Your task to perform on an android device: I need to travel to Delaware to meet my sister janet after so long time, so I should look up train schedules from New York City to Delaware on September 15th in the Omio app.
Image 0: 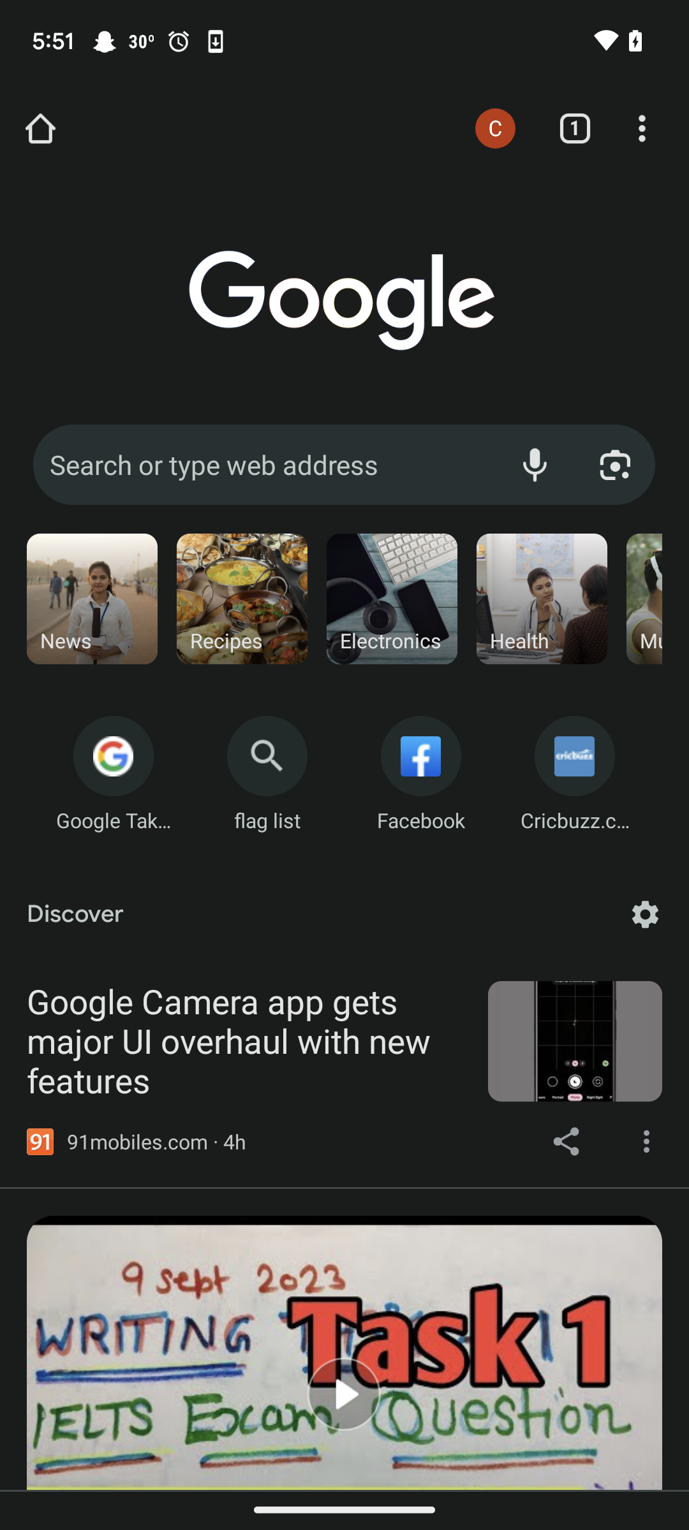
Open the Omio app
Step 0: open app "Omio"
Image 1: 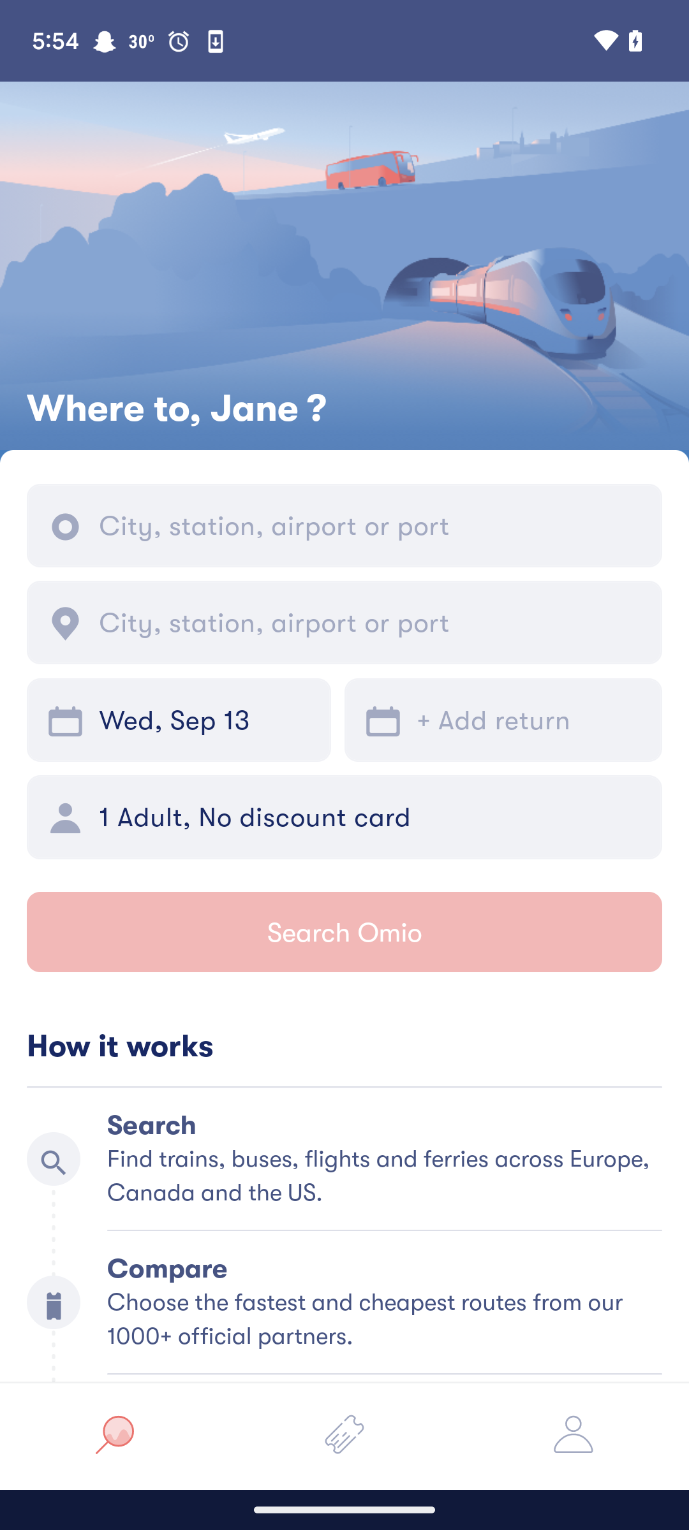
Click on the origin text box
Step 1: click (371, 525)
Image 2: 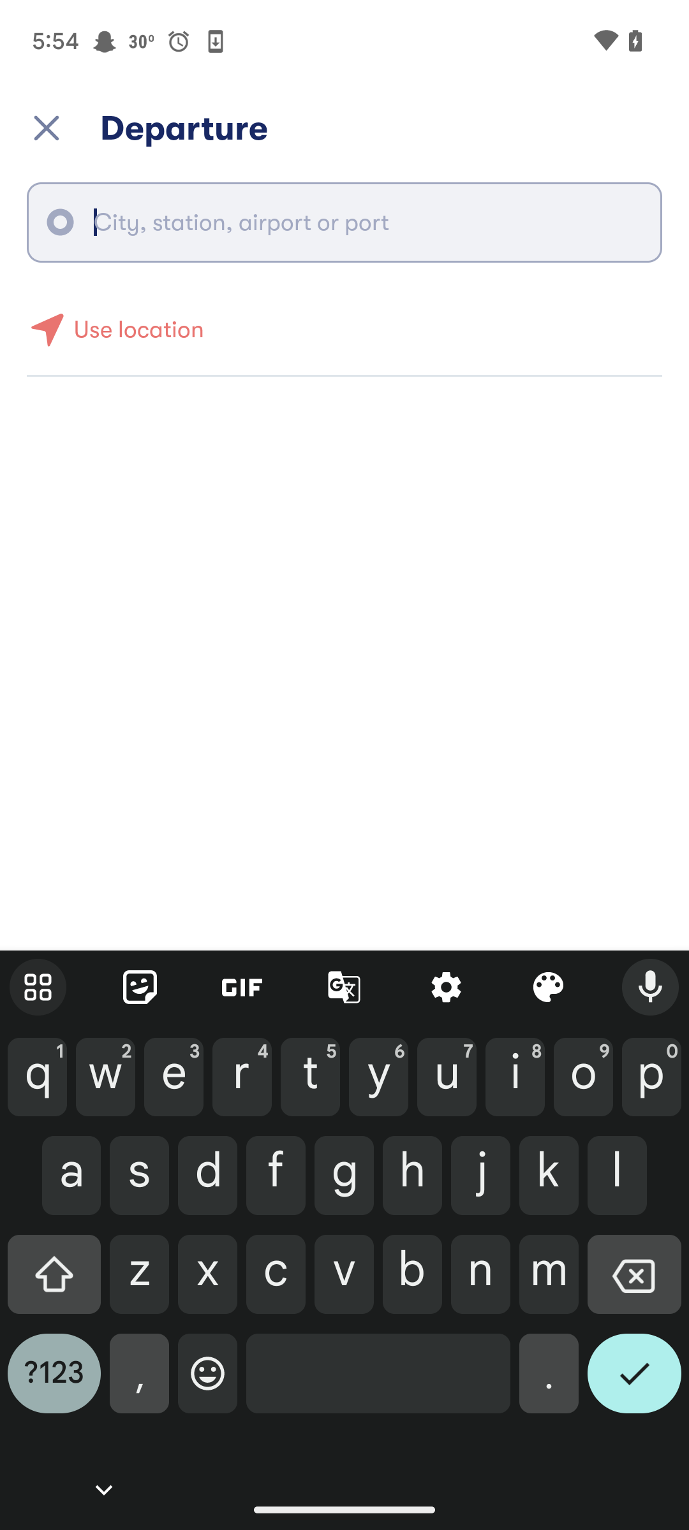
Search for New York
Step 2: type "New York"
Image 3: 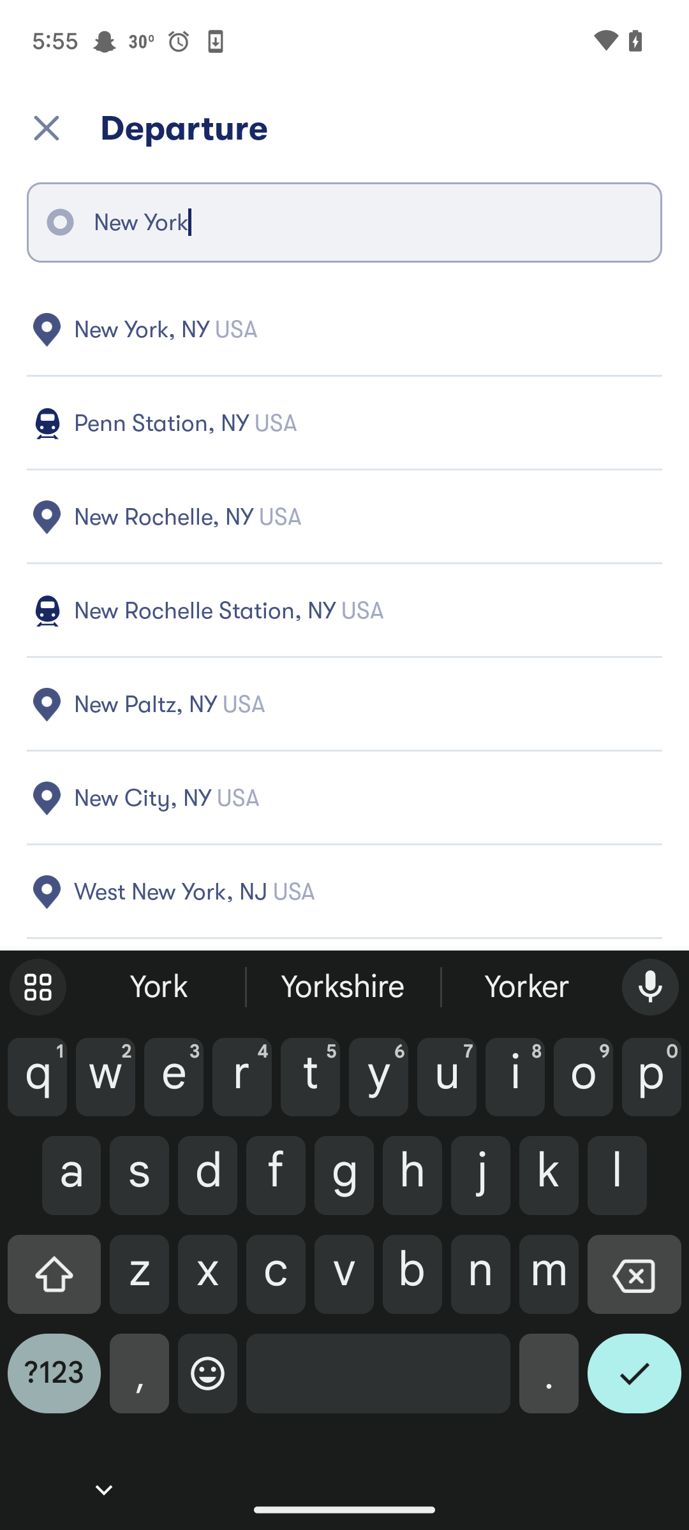
Click on the New York, NY, USA
Step 3: click (364, 329)
Image 4: 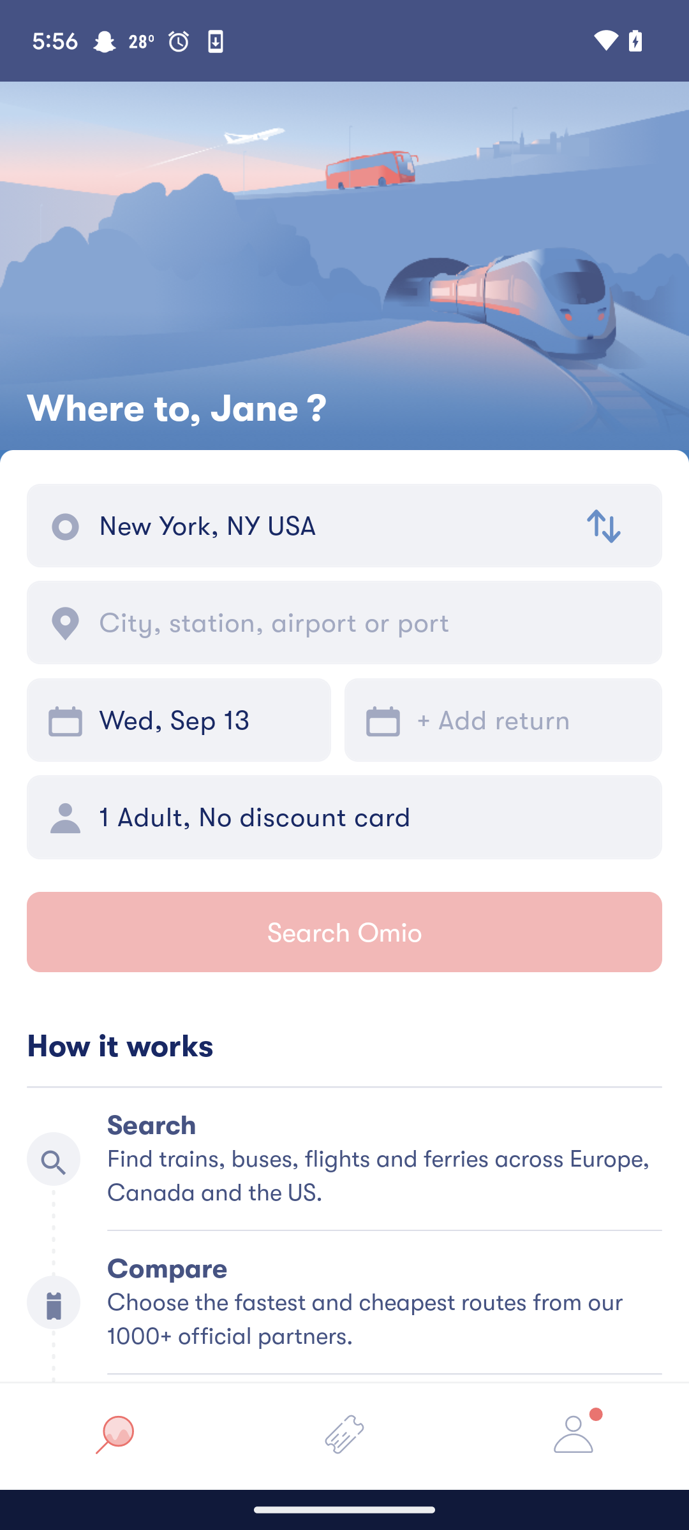
Click on the destination text box
Step 4: click (371, 622)
Image 5: 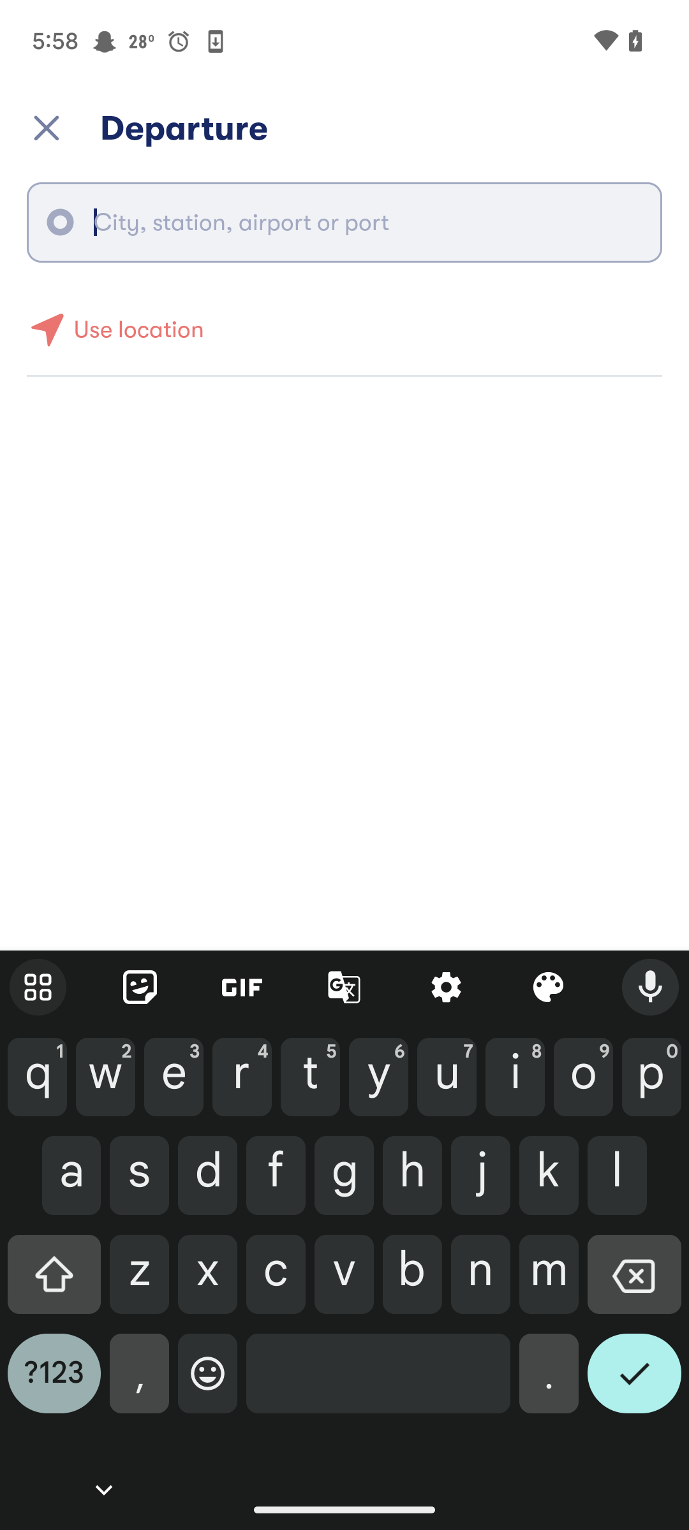
Search for Delaware
Step 5: type "Delaware"
Image 7: 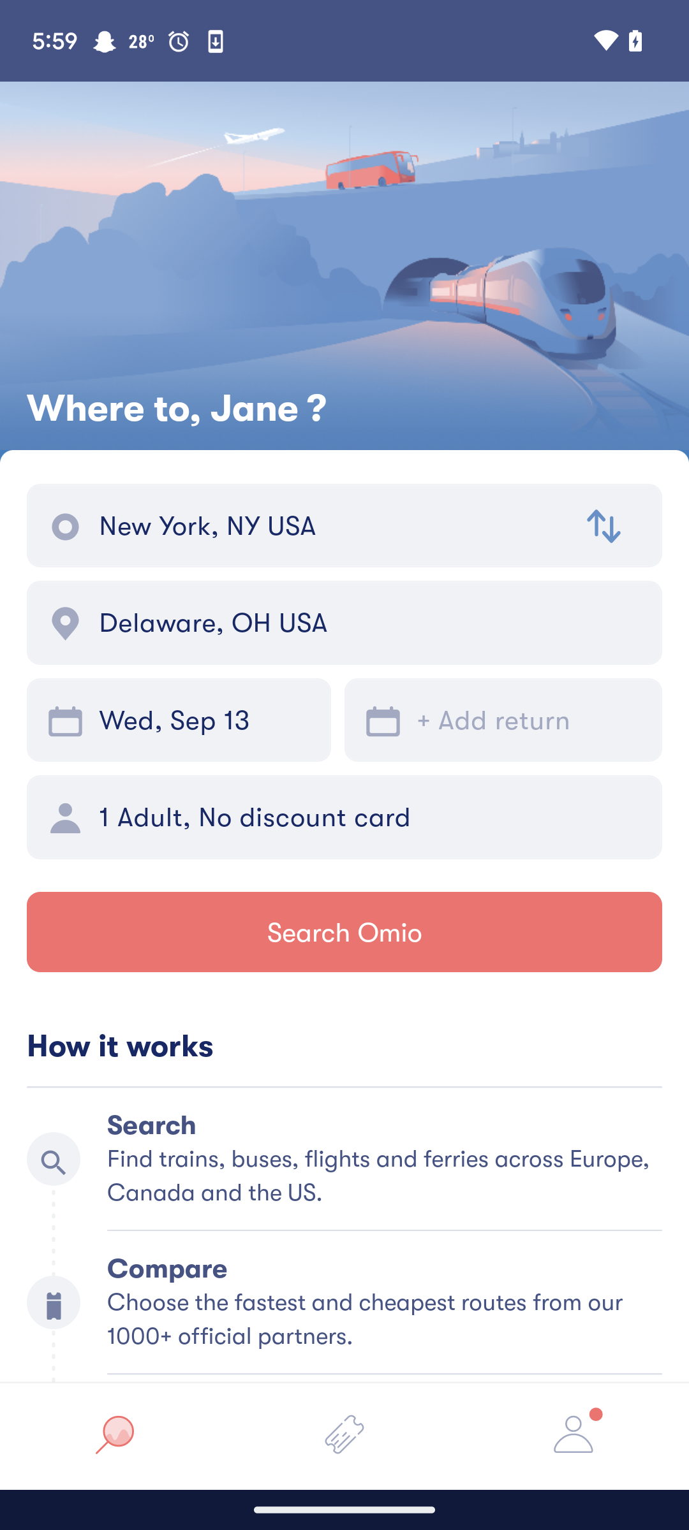
Click on the date section
Step 7: click (205, 720)
Image 8: 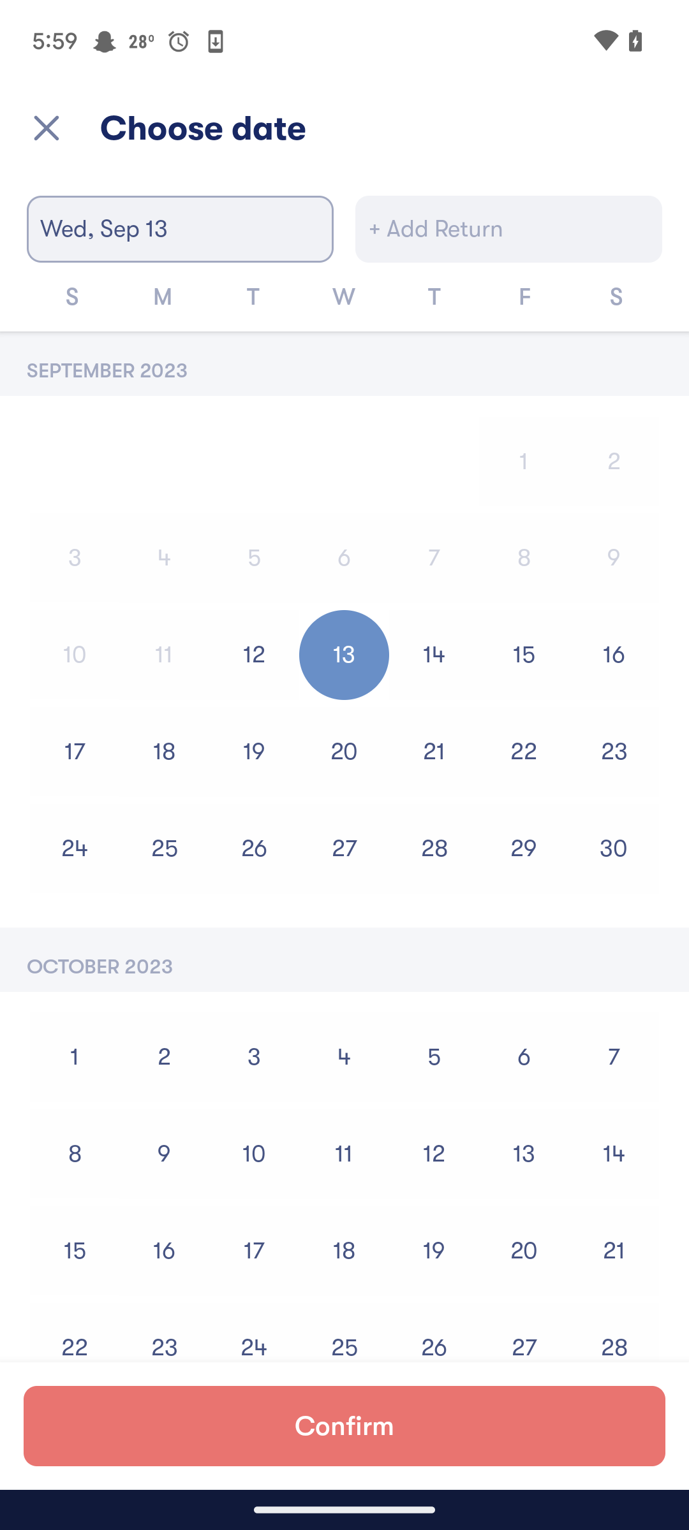
Click on the 15th september
Step 8: click (524, 655)
Image 10: 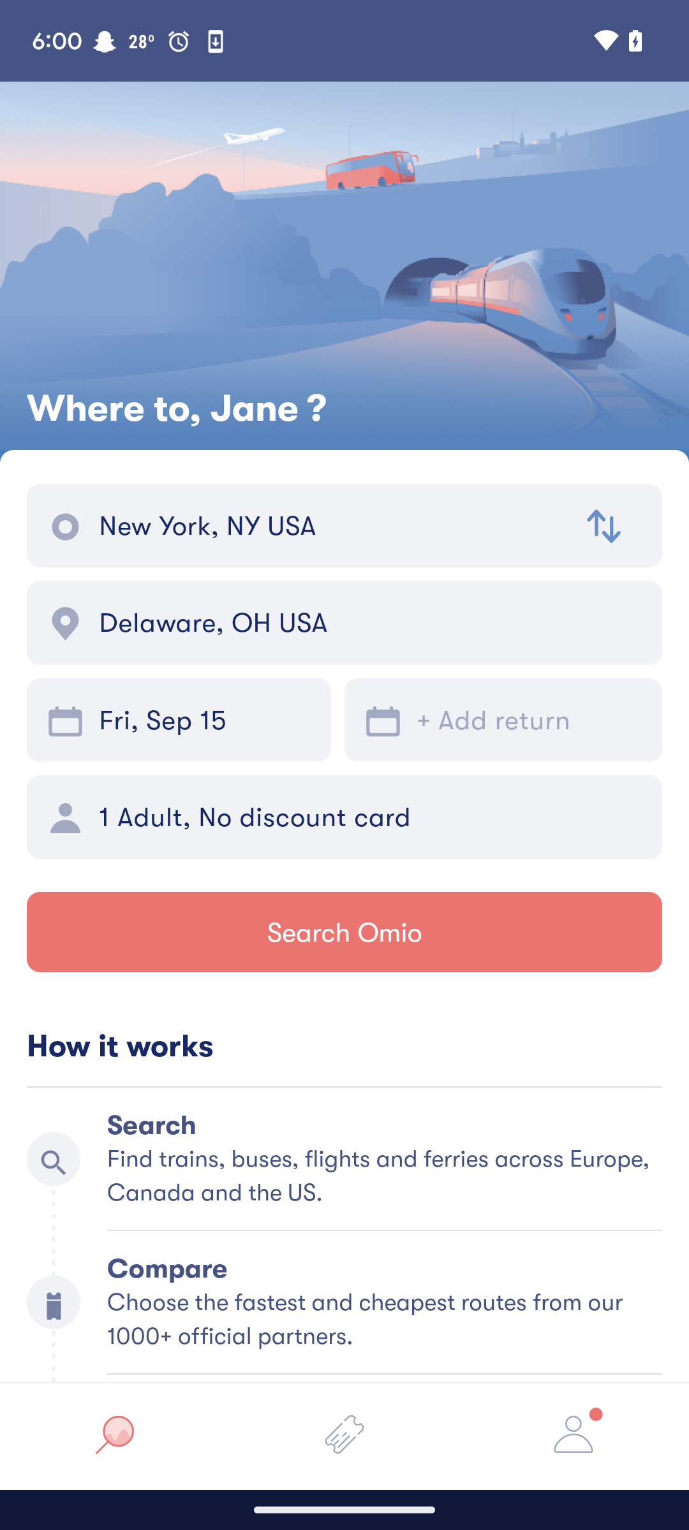
Click on the search omio button
Step 10: click (344, 932)
Image 11: 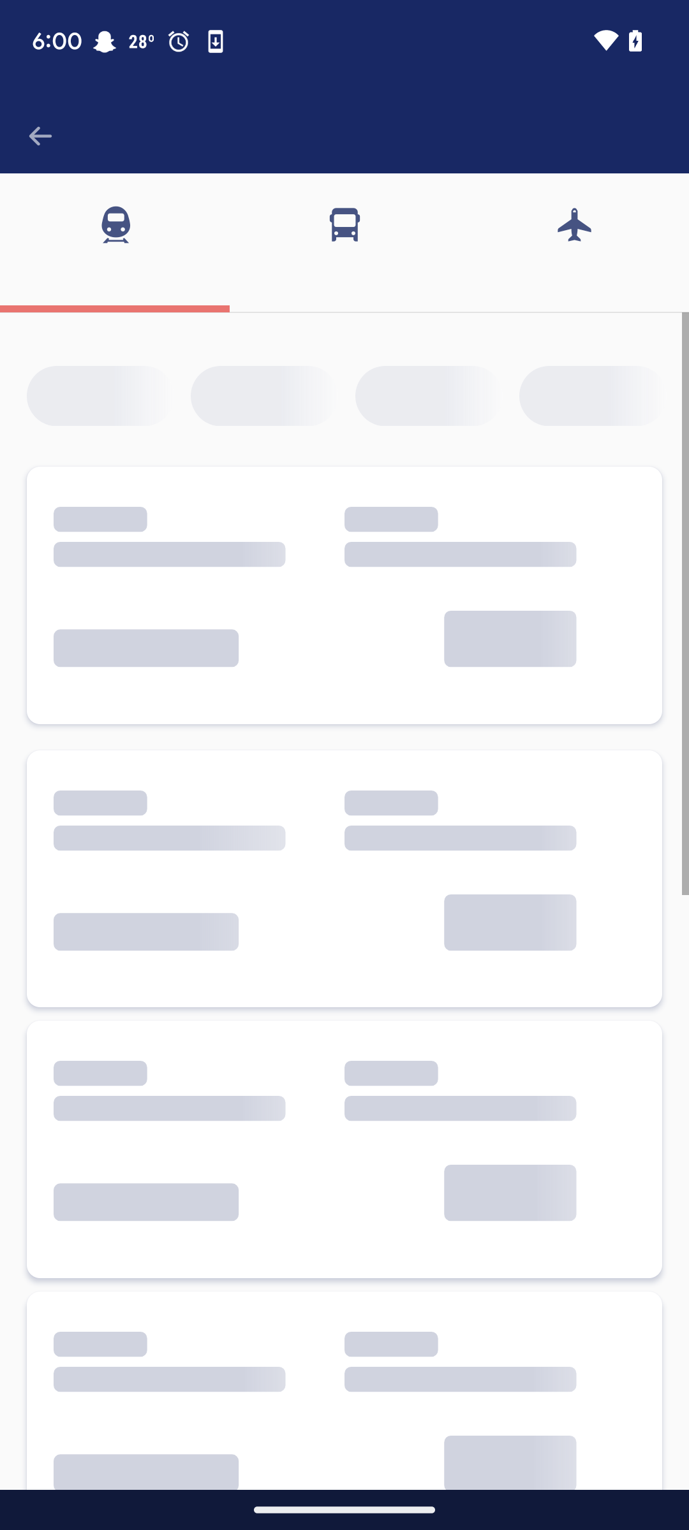
Click on the search omio button
Step 11: wait